Your task to perform on an android device: click on the share button of the video roar by katy perry and choose bluetooth option   
Image 0: 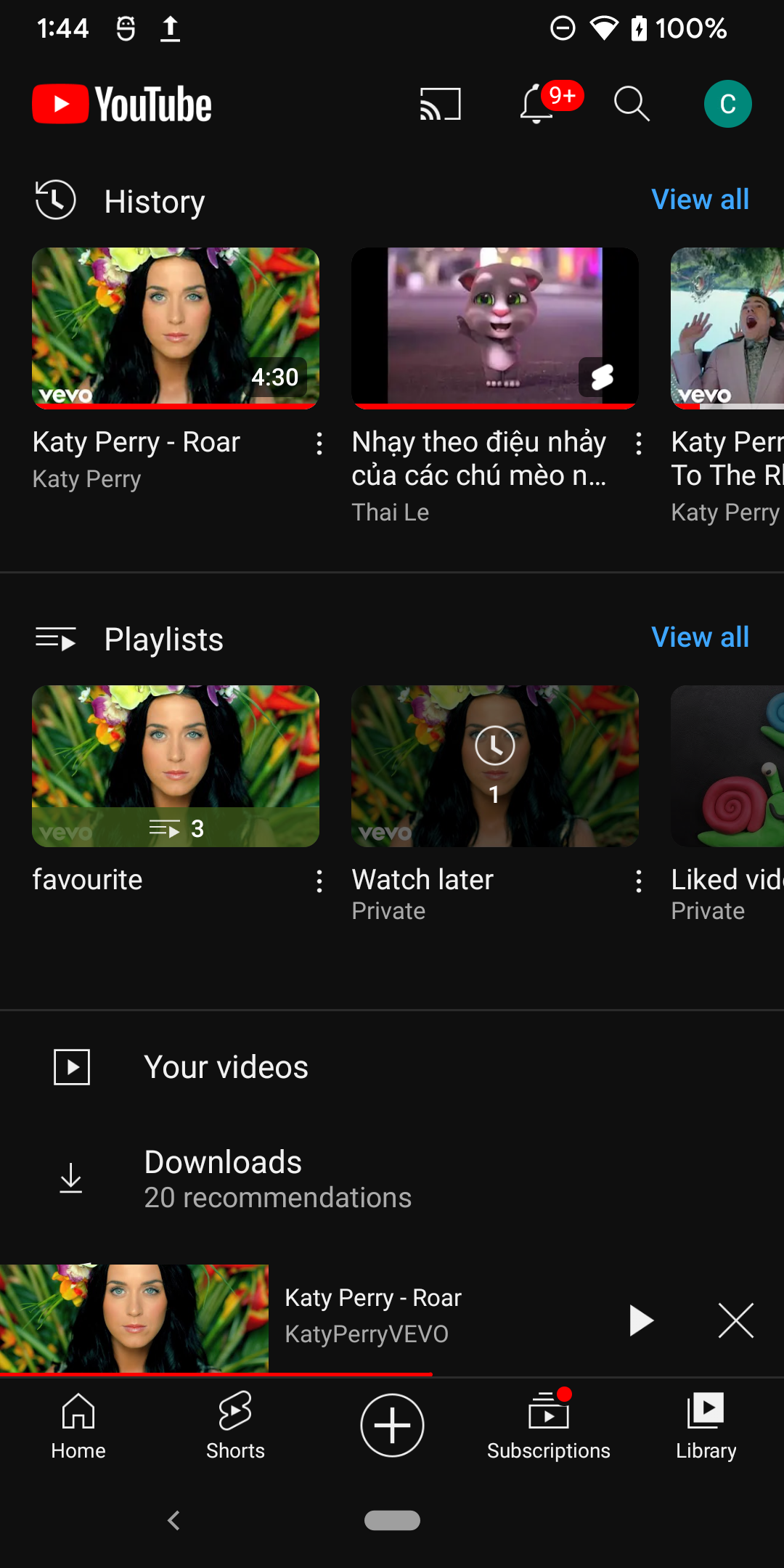
click on the minimize video to maximize the video
Step 0: click (367, 1335)
Image 1: 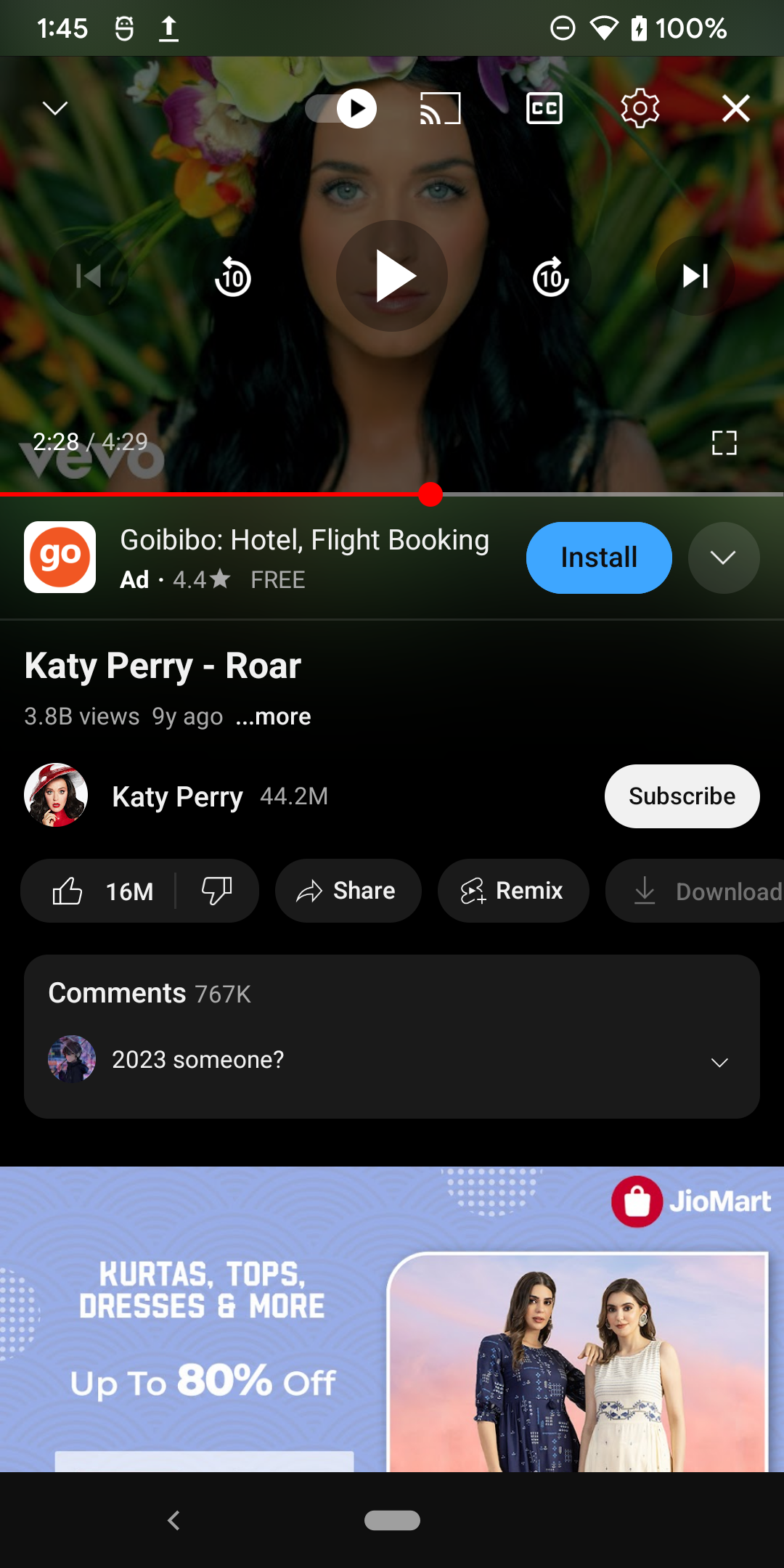
click on the share button of the video 
Step 1: click (348, 891)
Image 2: 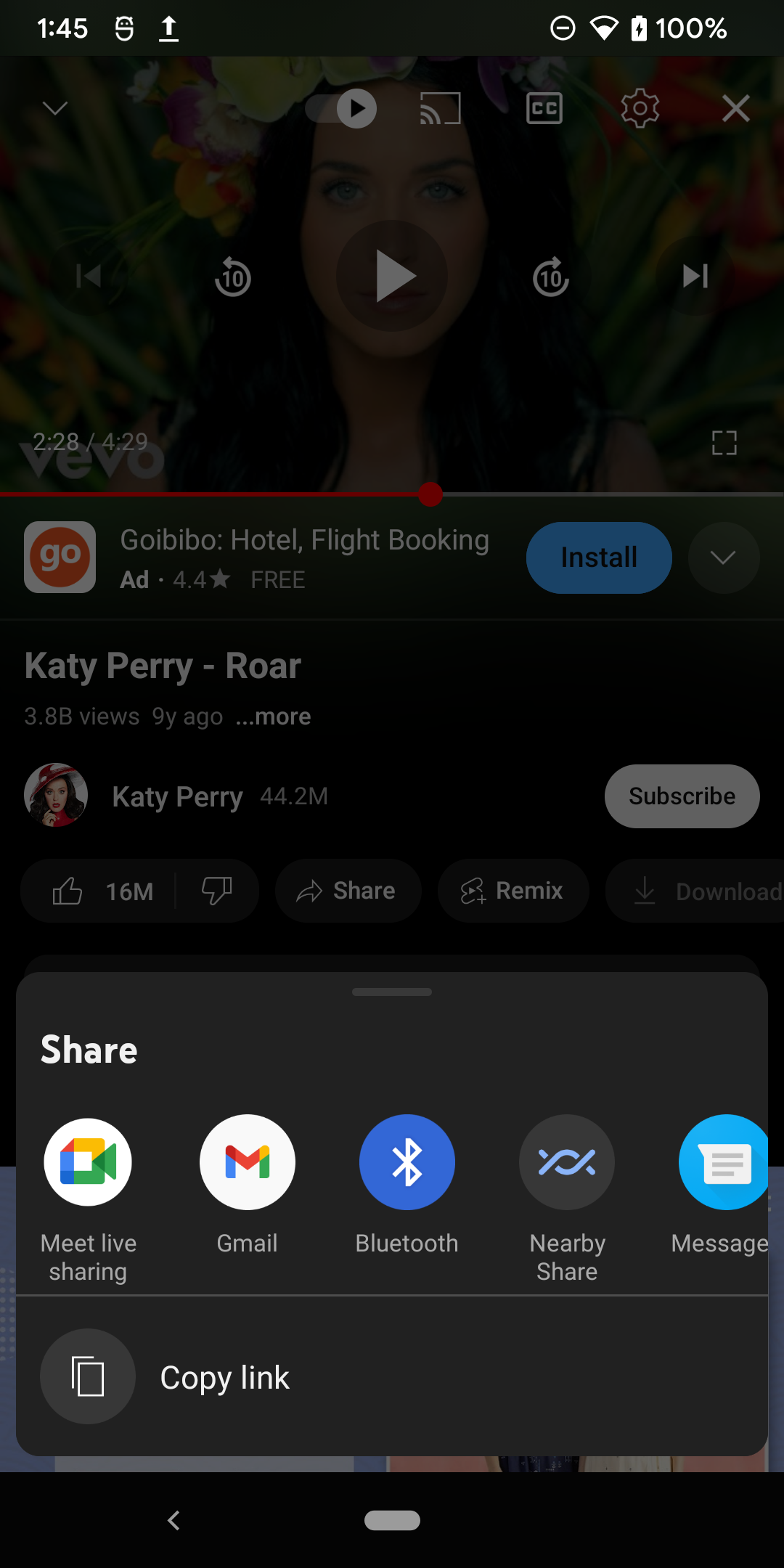
select the bluetooth option
Step 2: click (407, 1162)